Your task to perform on an android device: Print a copy of Office document 2023 for me from the Docs app.
Image 0: 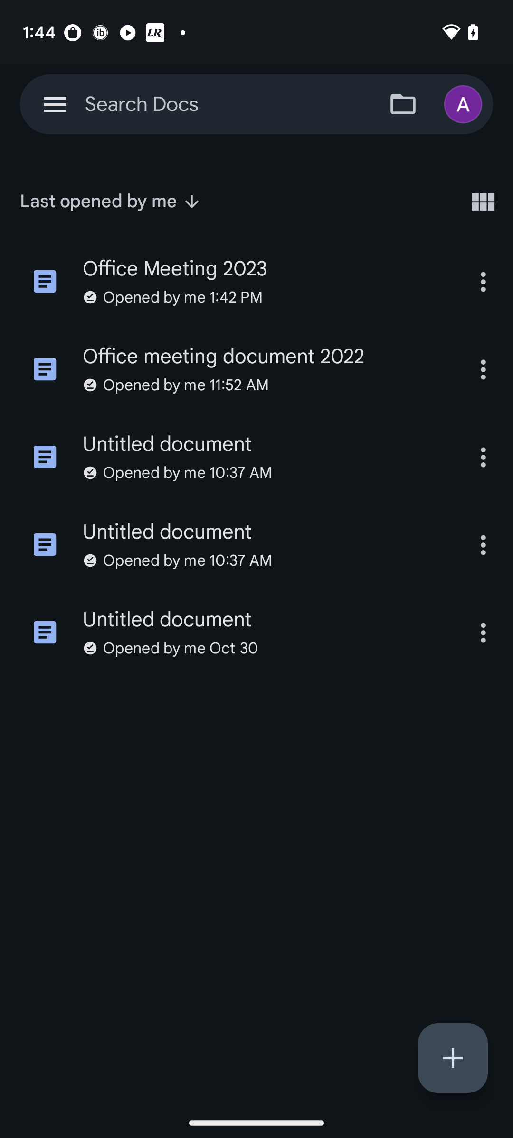
Click on the three dots  on the right side of the Office document 2023 .
Step 0: click (483, 282)
Image 1: 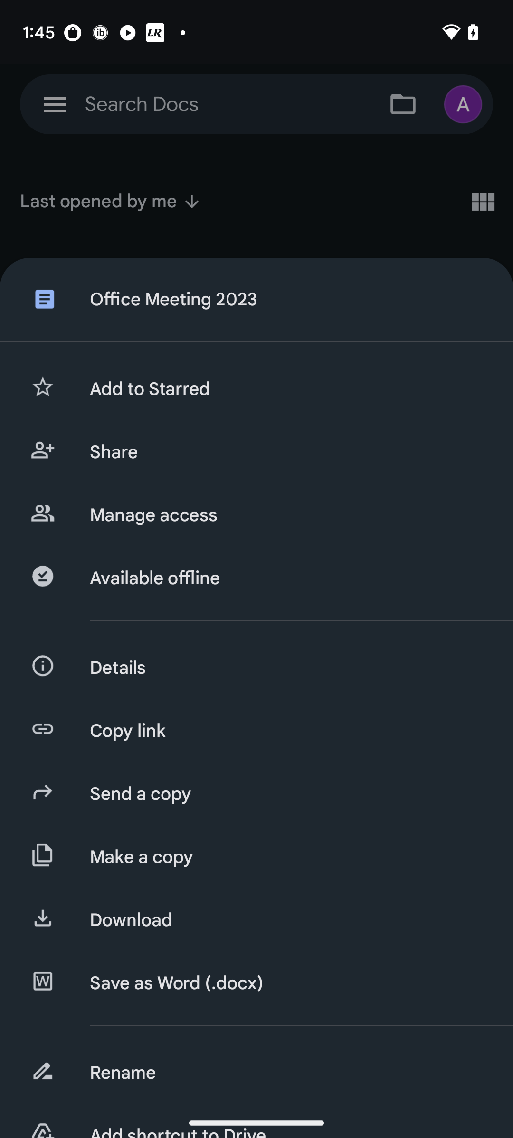
scroll up
Step 1: scroll down
Image 2: 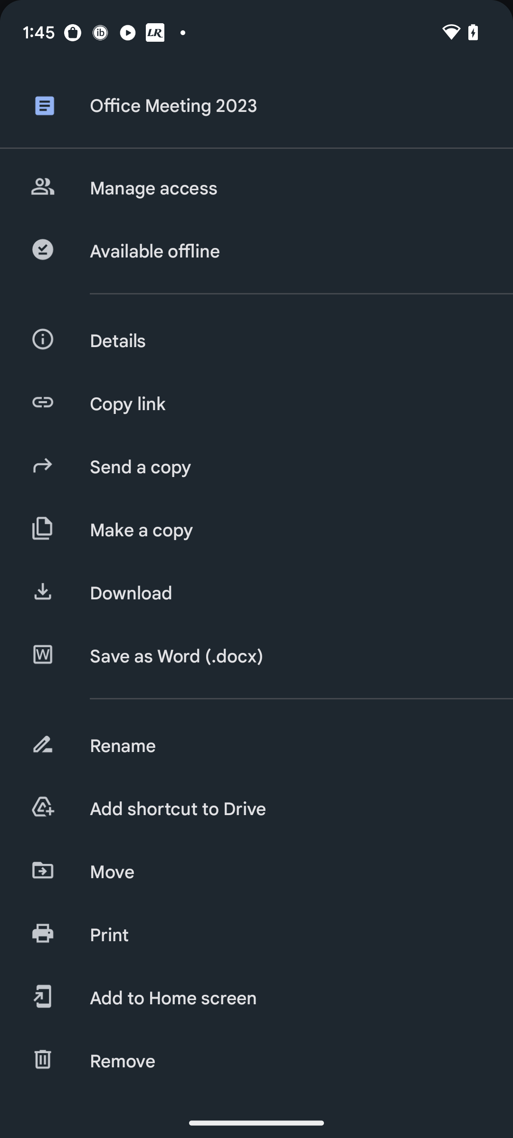
Click on the Print button.
Step 2: click (286, 935)